Your task to perform on an android device: I'm taking part in the cycling competition event on September 30, 2023, and I want to check my calendar for the month of September to see if any events are scheduled on that day.
Image 0: 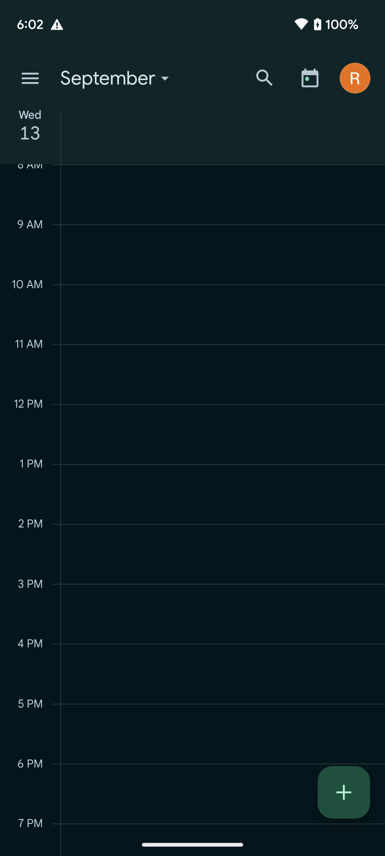
Go back to the previous page to view the calendar
Step 0: press back button